Your task to perform on an android device: Listen to live radio on the Tunein Radio app.
Image 0: 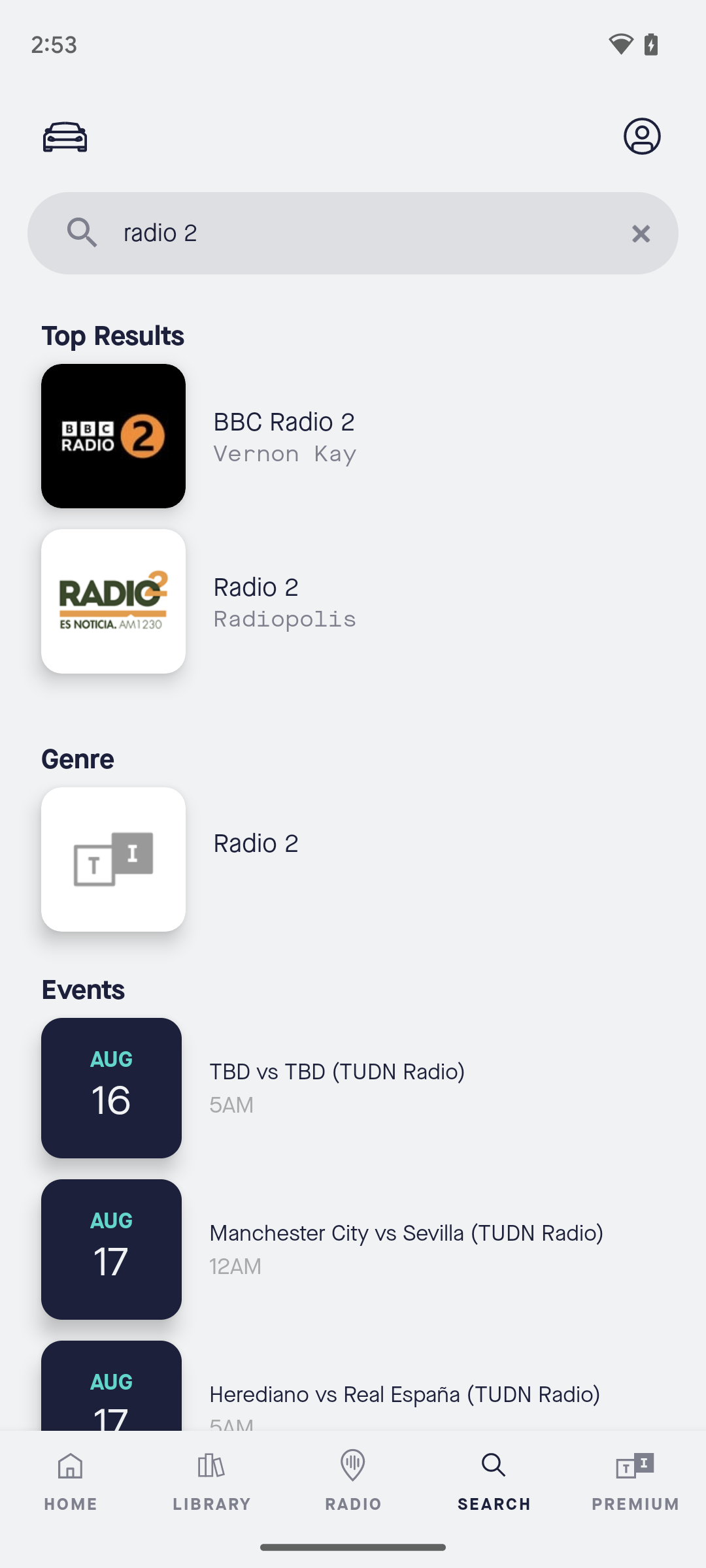
Click on BBC Radio 2 on the screen to listen to live radio.
Step 0: click (439, 421)
Image 1: 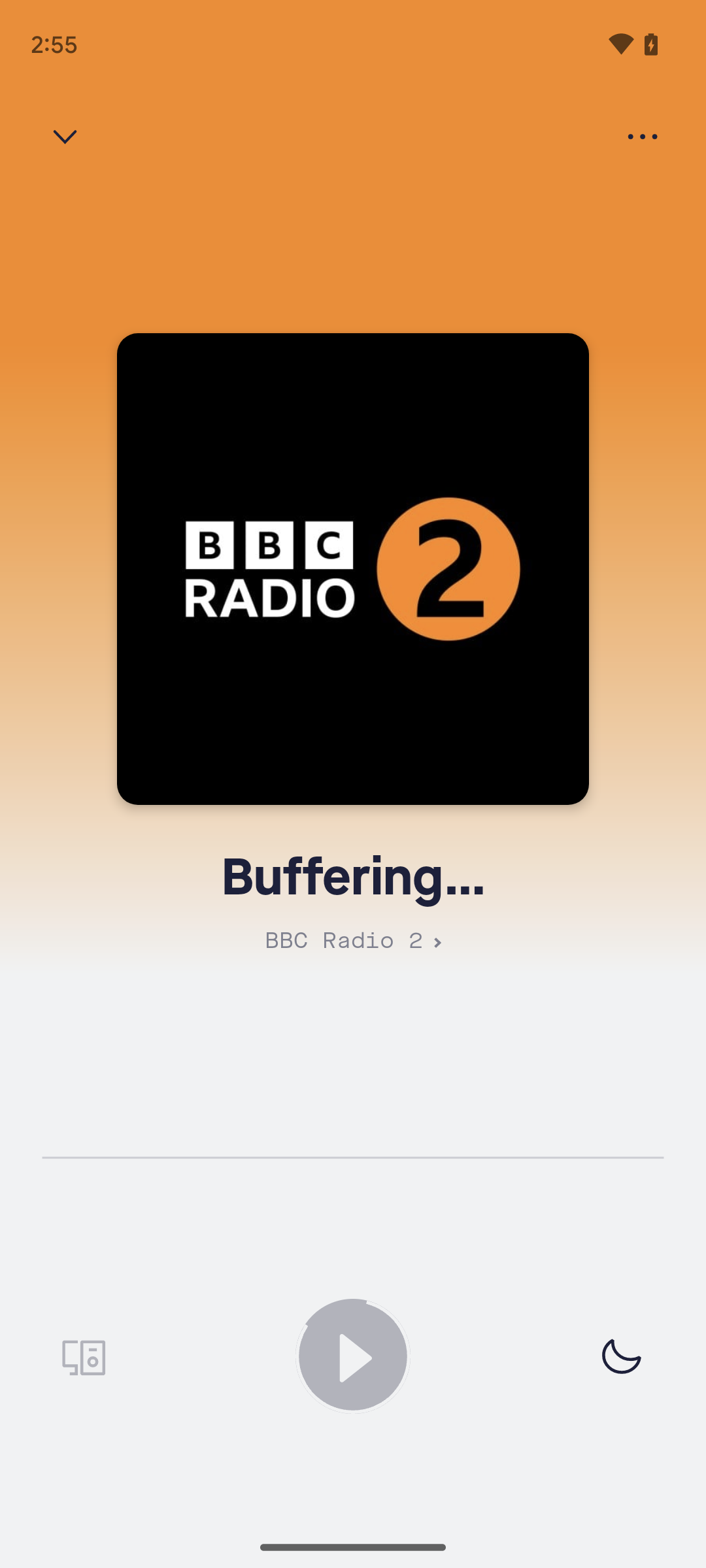
Click on BBC Radio 2 on the screen to listen to live radio.
Step 1: wait